Your task to perform on an android device: Share the riyadh bus app's route and directions with my buddy Cerebra Research at dbwscratch.test.id4@gmail.com.
Image 0: 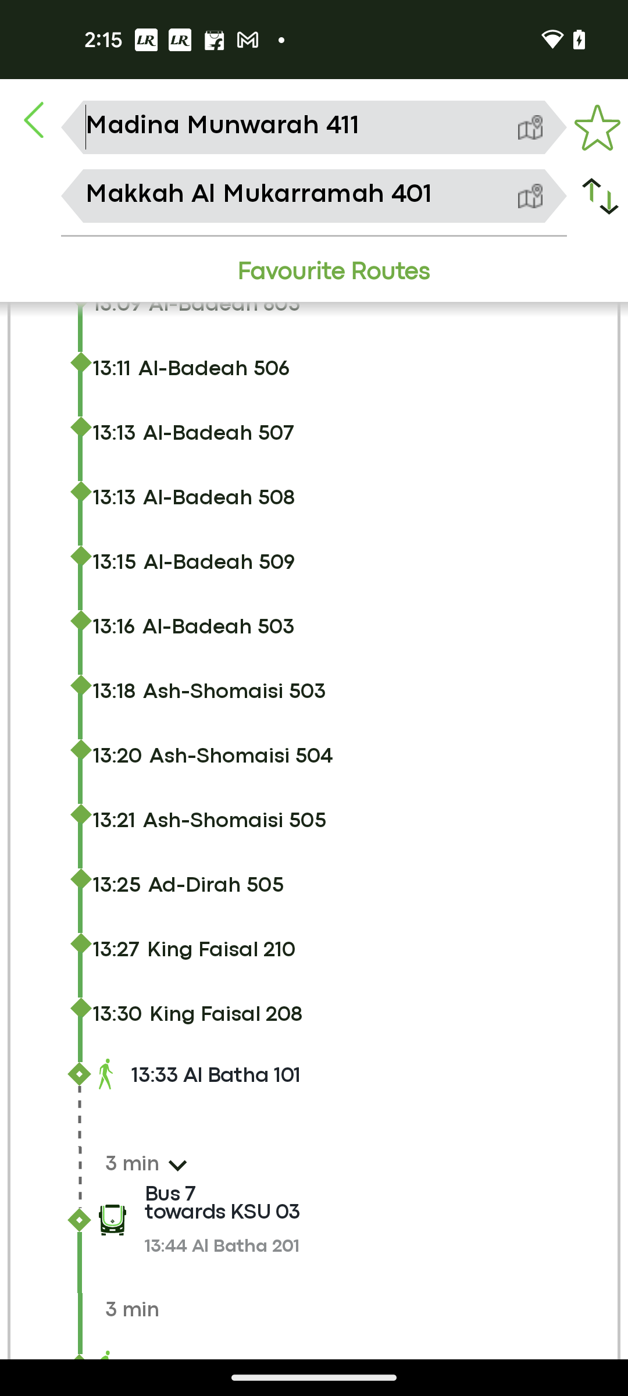
Swipe down to share icon
Step 0: scroll up
Image 1: 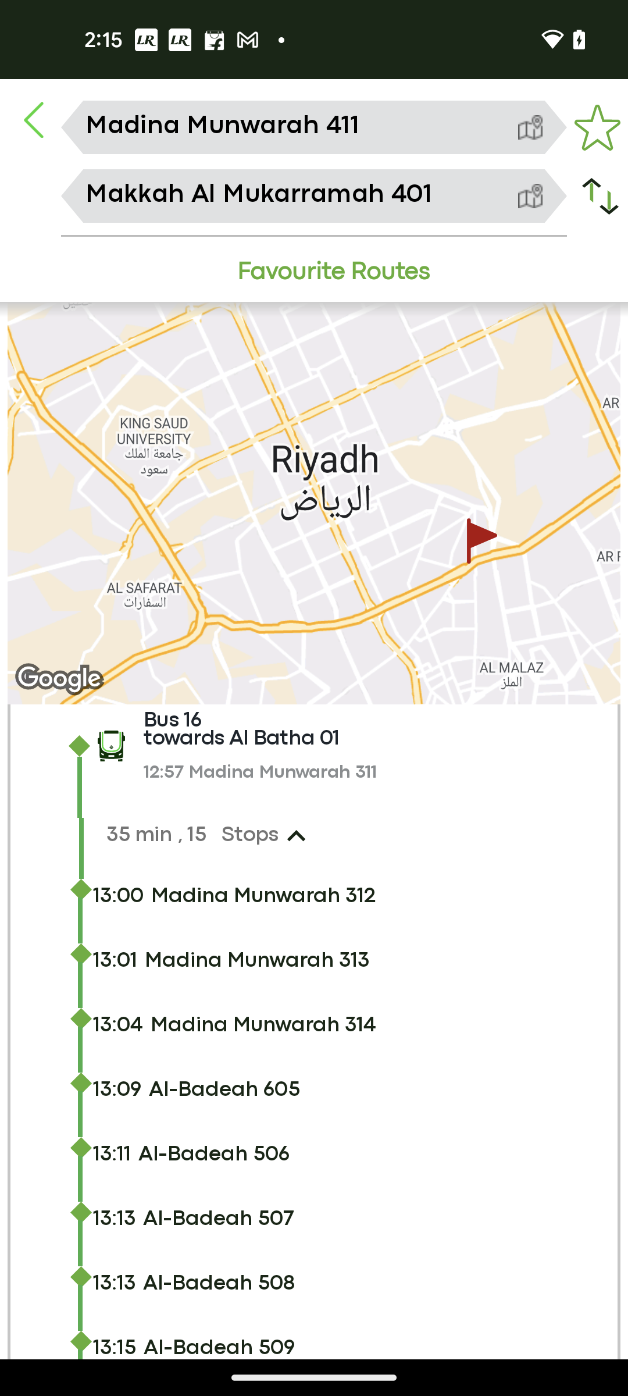
Swipe down to share icon
Step 1: scroll up
Image 2: 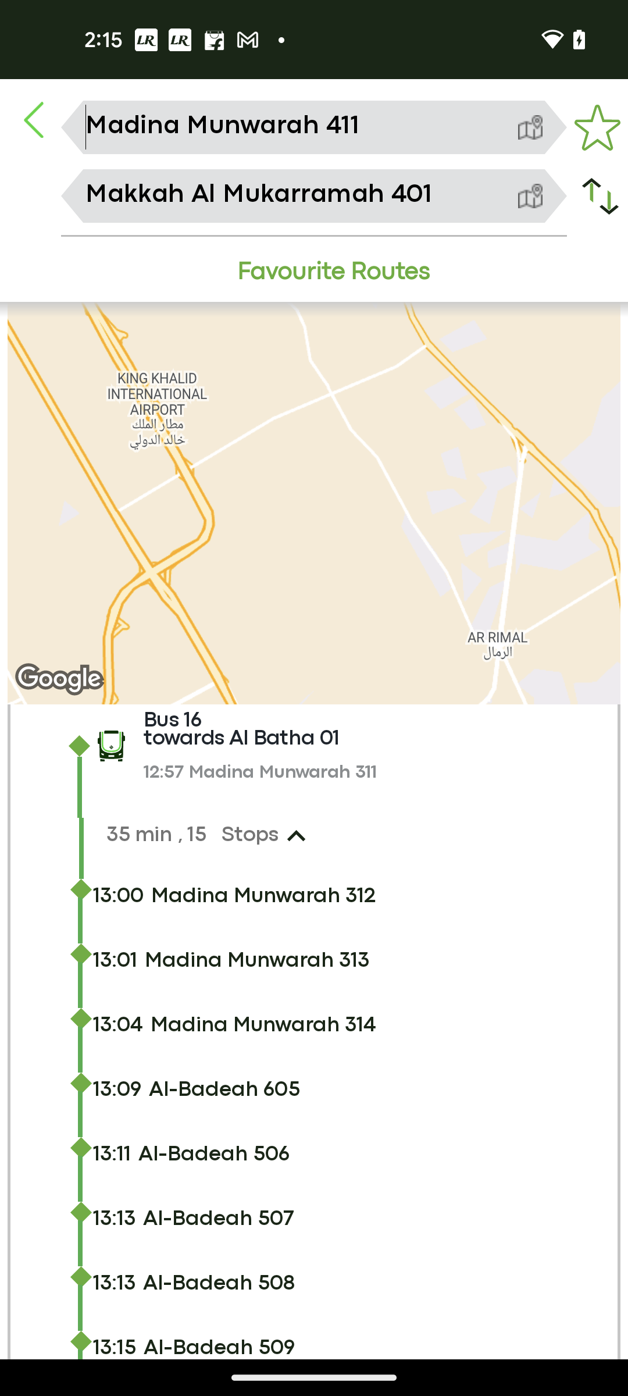
Swipe down to share icon
Step 2: scroll up
Image 3: 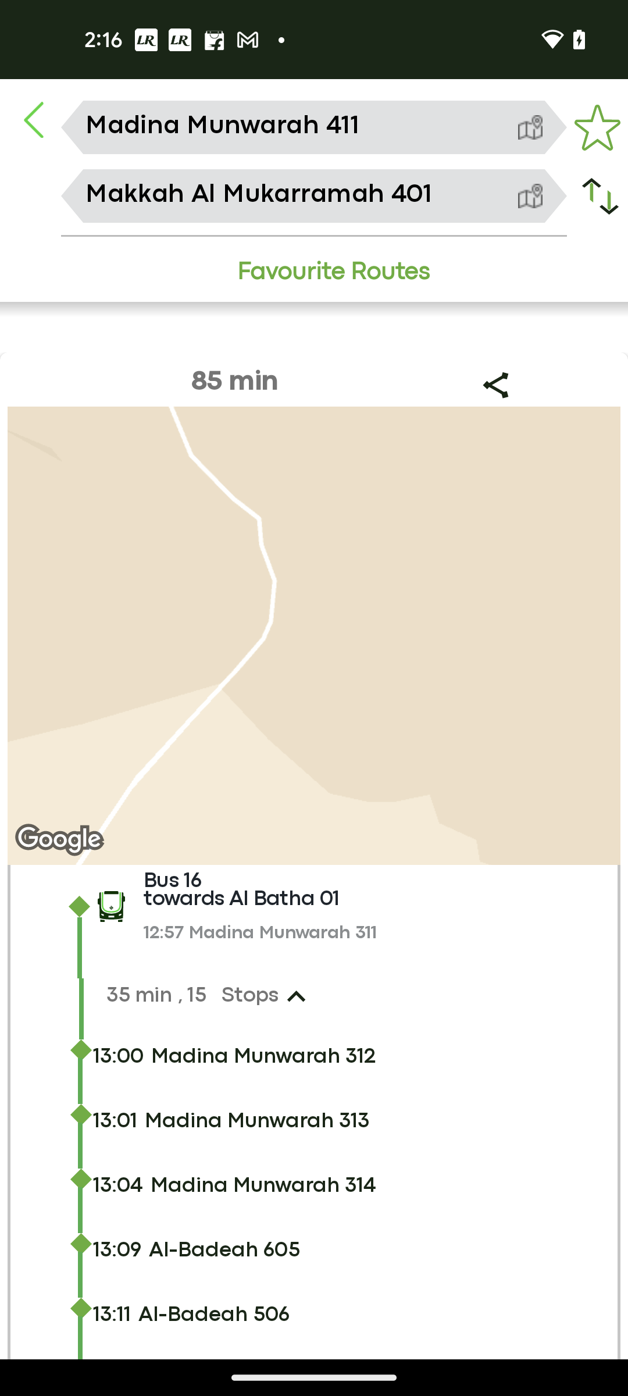
Click on the share icon
Step 3: click (495, 386)
Image 4: 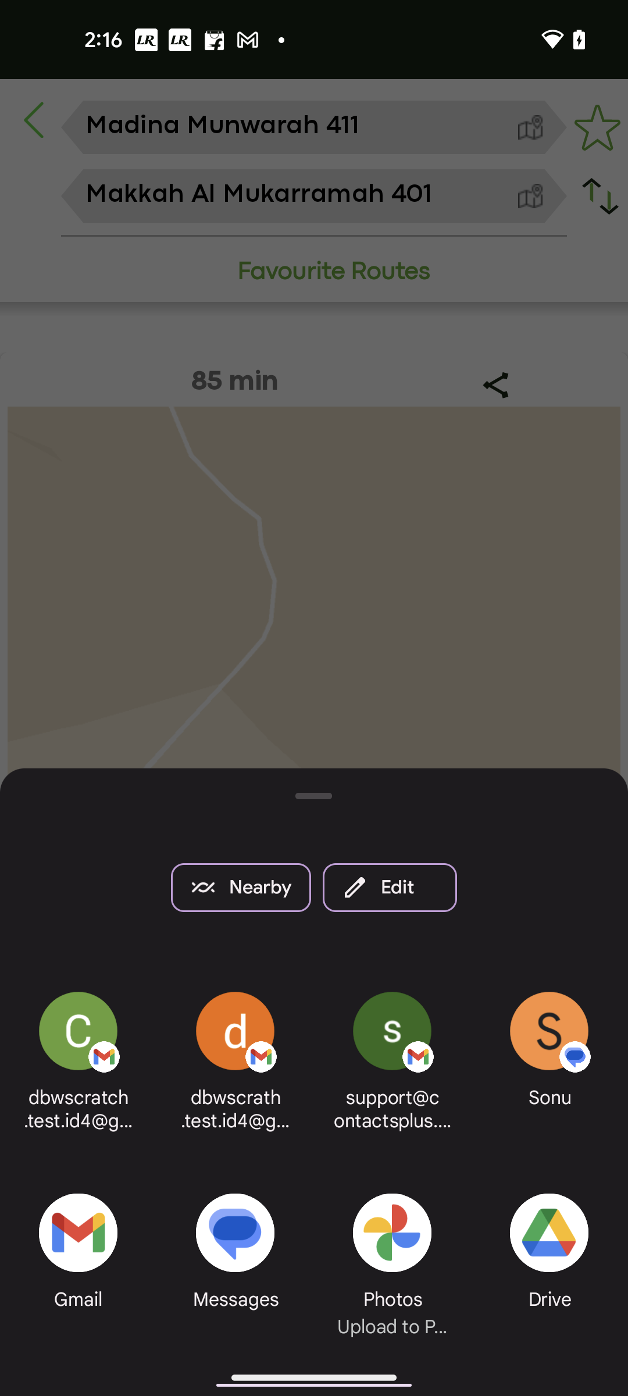
Click on the Gmail app
Step 4: click (77, 1236)
Image 5: 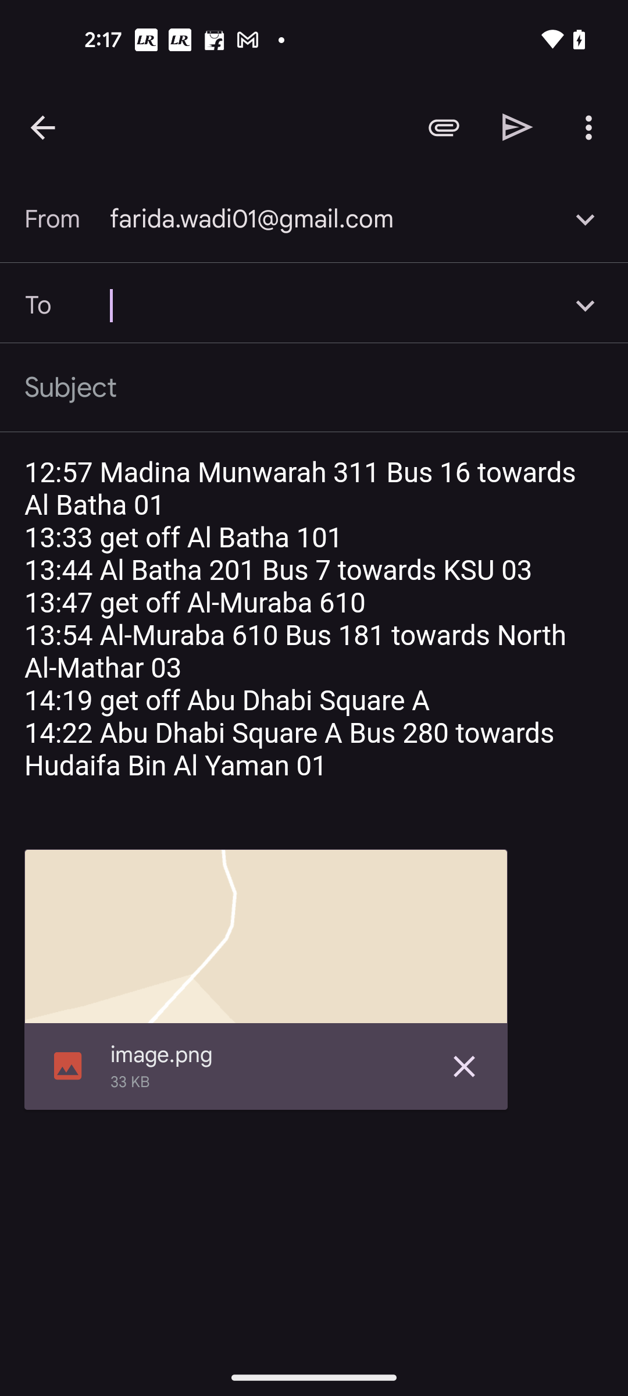
Type dbwscratch.test.id4@gmail.com
Step 5: type "dbwscratch.test.id4@gmail.com"
Image 6: 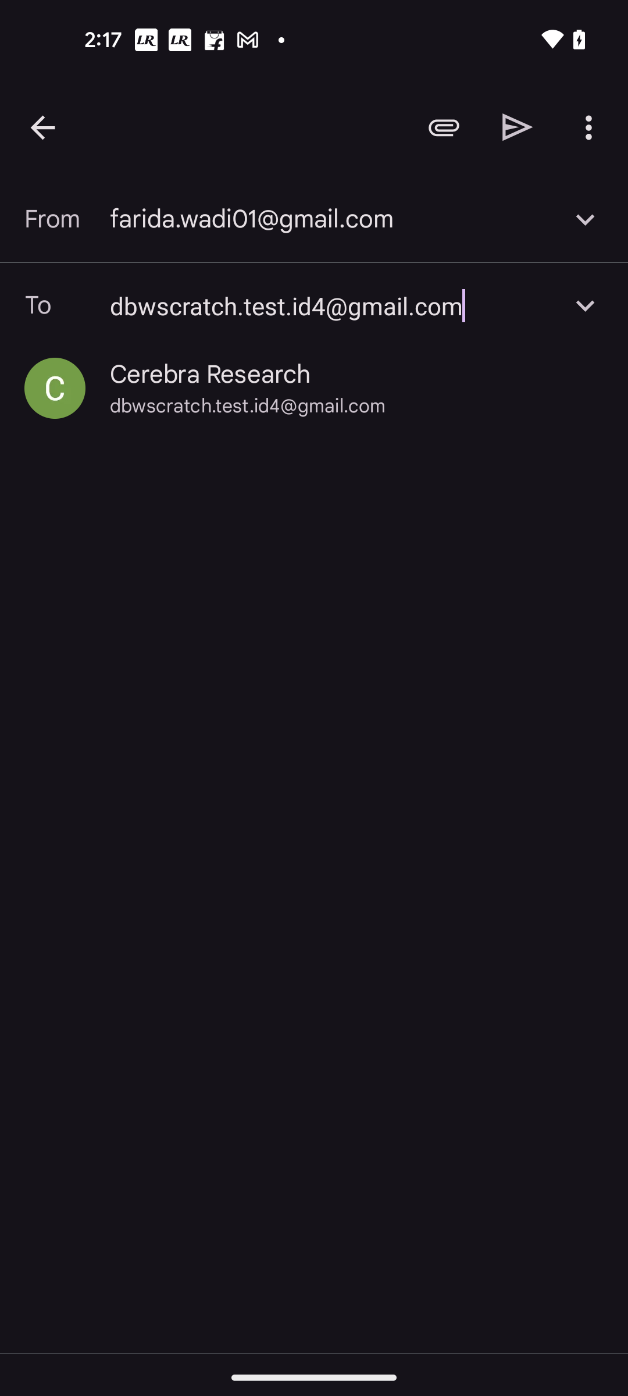
Select Cerebra Research
Step 6: click (248, 406)
Image 7: 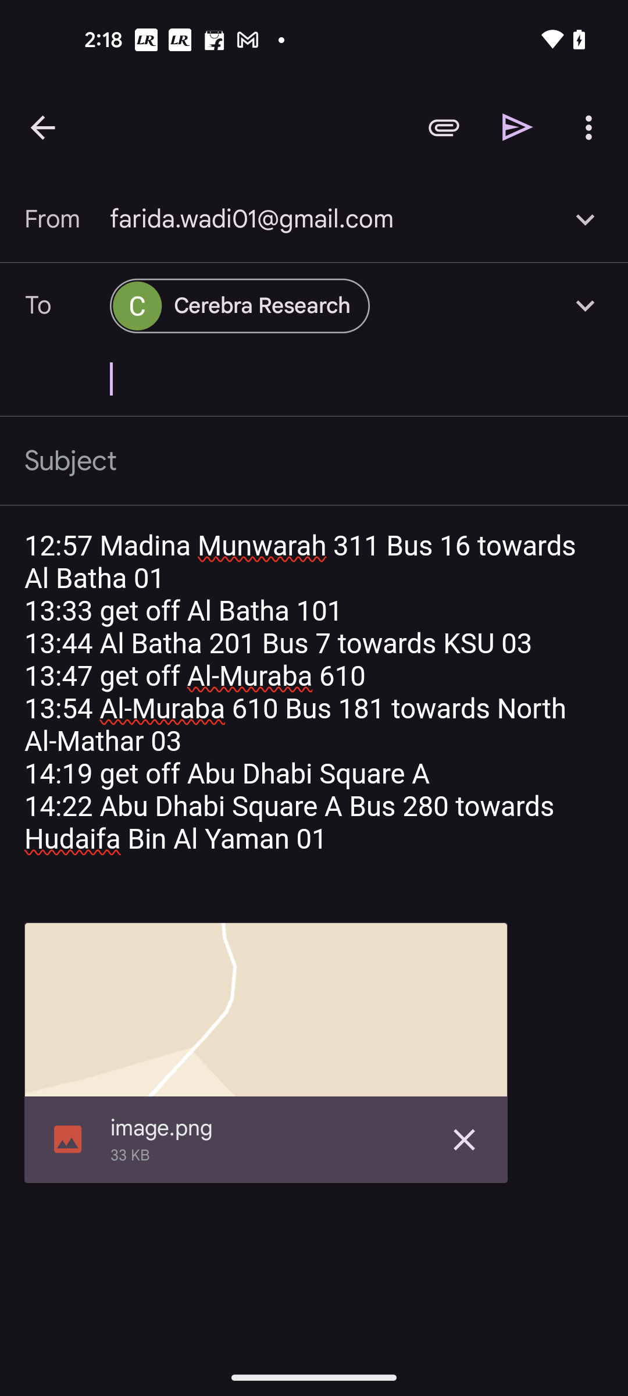
Click on the send icon
Step 7: click (518, 127)